Your task to perform on an android device: Play a quick video of what's cooking by OuYeah! having twenty-two thousand views and was released on July 2013 for knorr asia identity on the Vimeo app
Image 1: 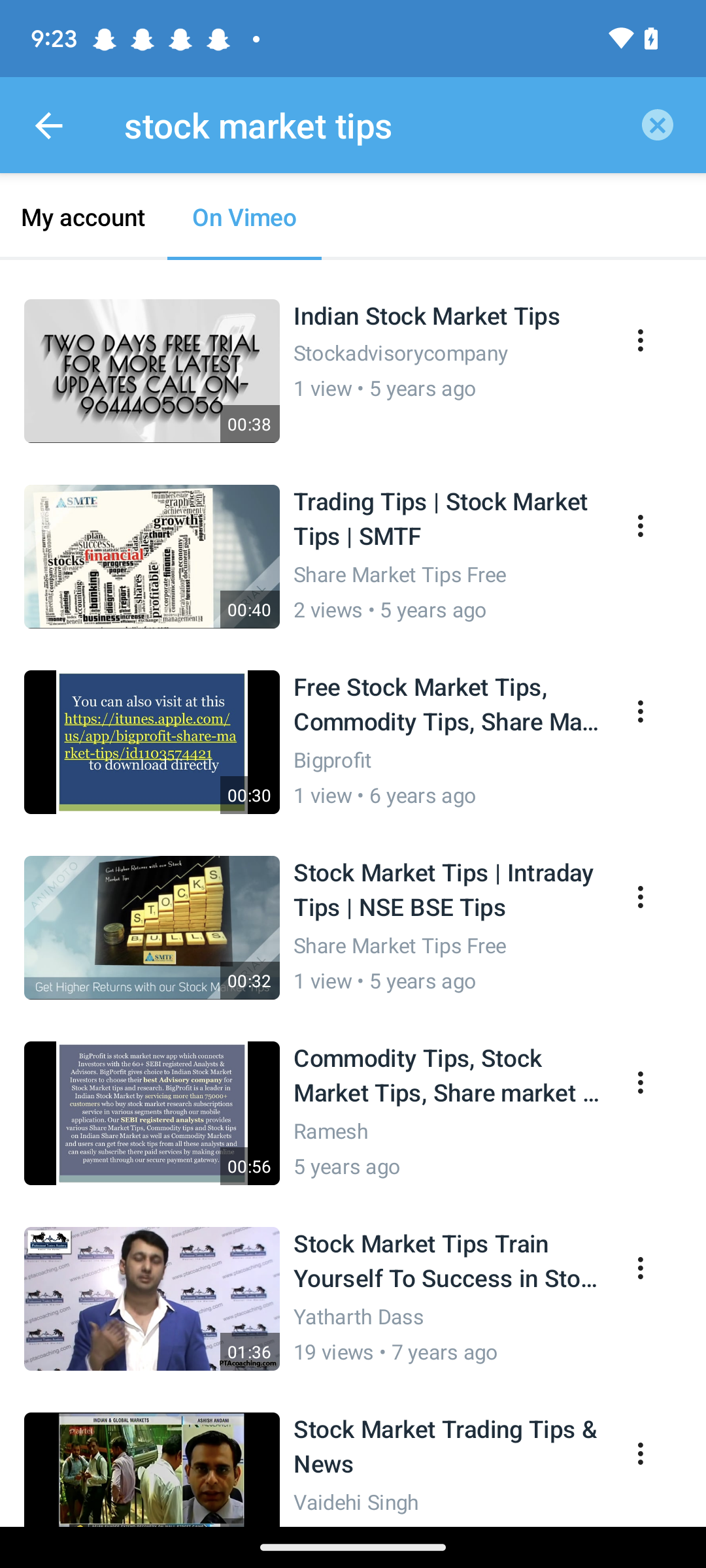
Click on the arrow icon at the top left corner of the screen.
Step 1: click (48, 125)
Image 2: 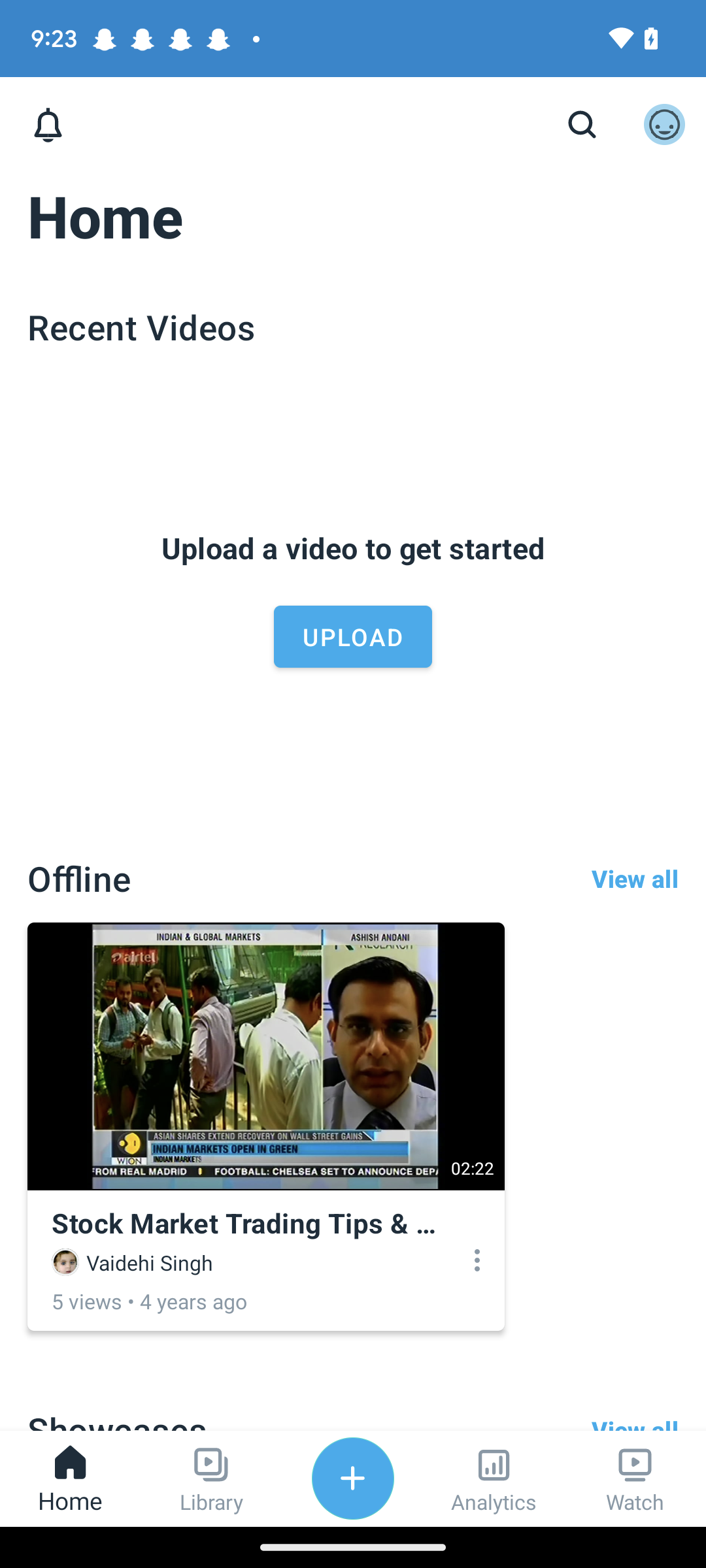
Click on watch at the bottom right corner of the screen.
Step 2: click (635, 1478)
Image 3: 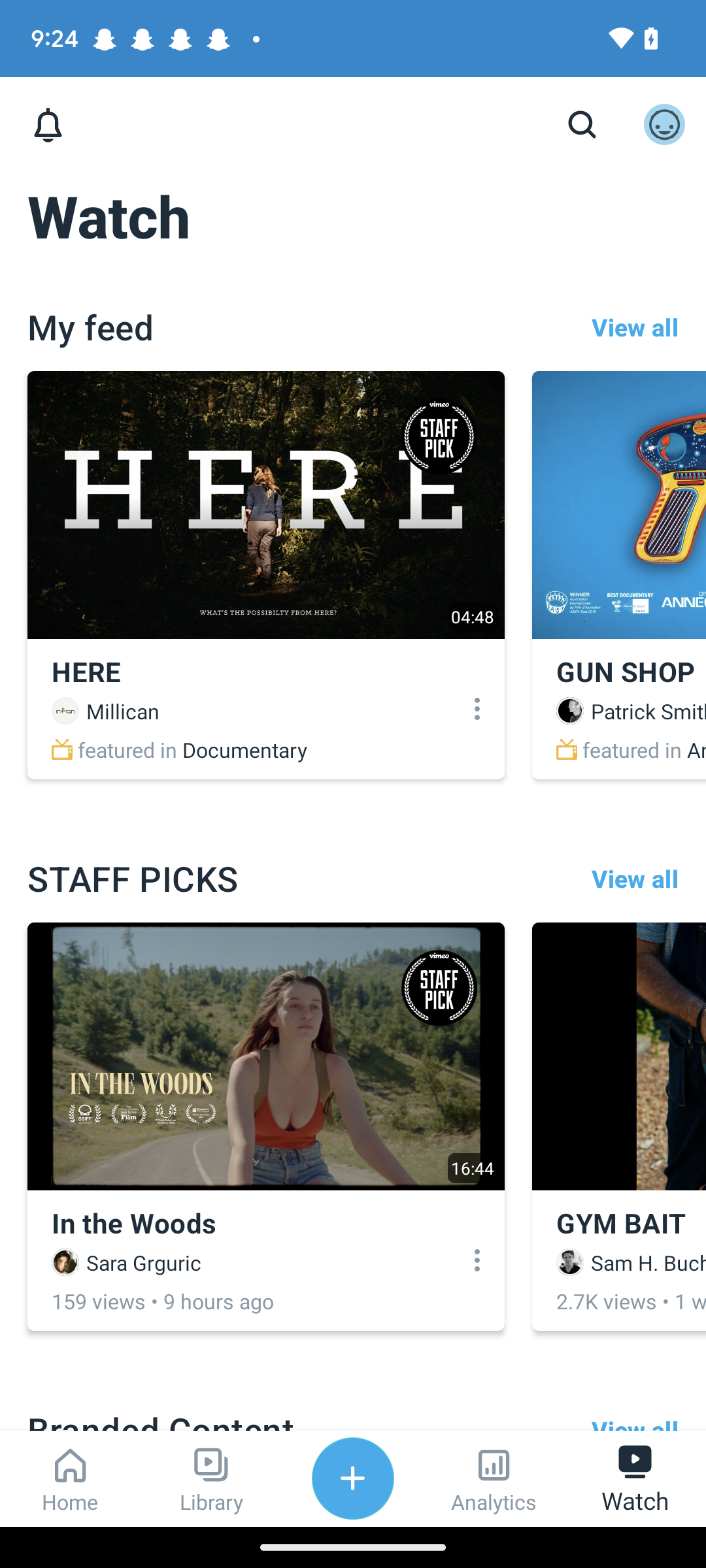
Click on the search icon at the top right side of the screen.
Step 3: click (582, 125)
Image 4: 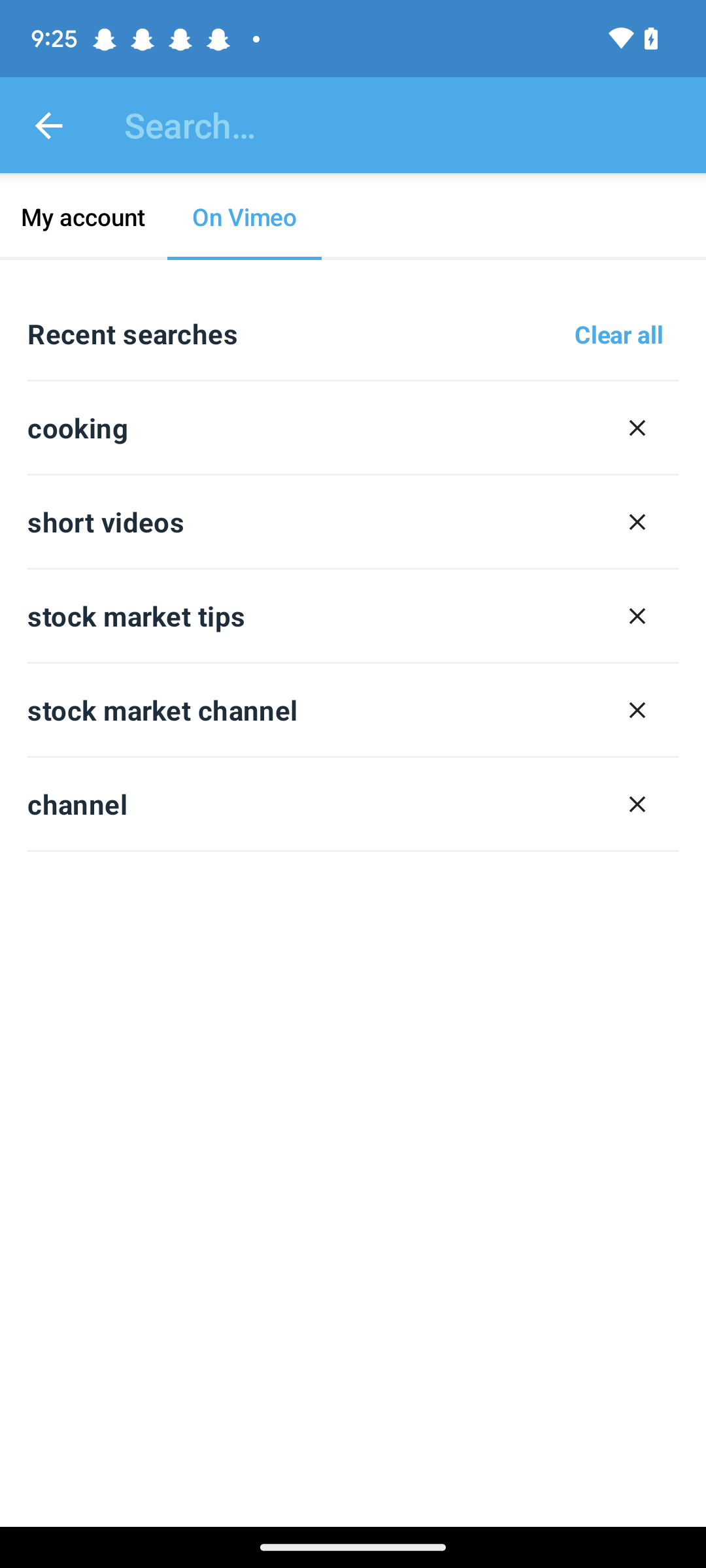
Click on Cooking in the recent searches section.
Step 4: click (78, 427)
Image 5: 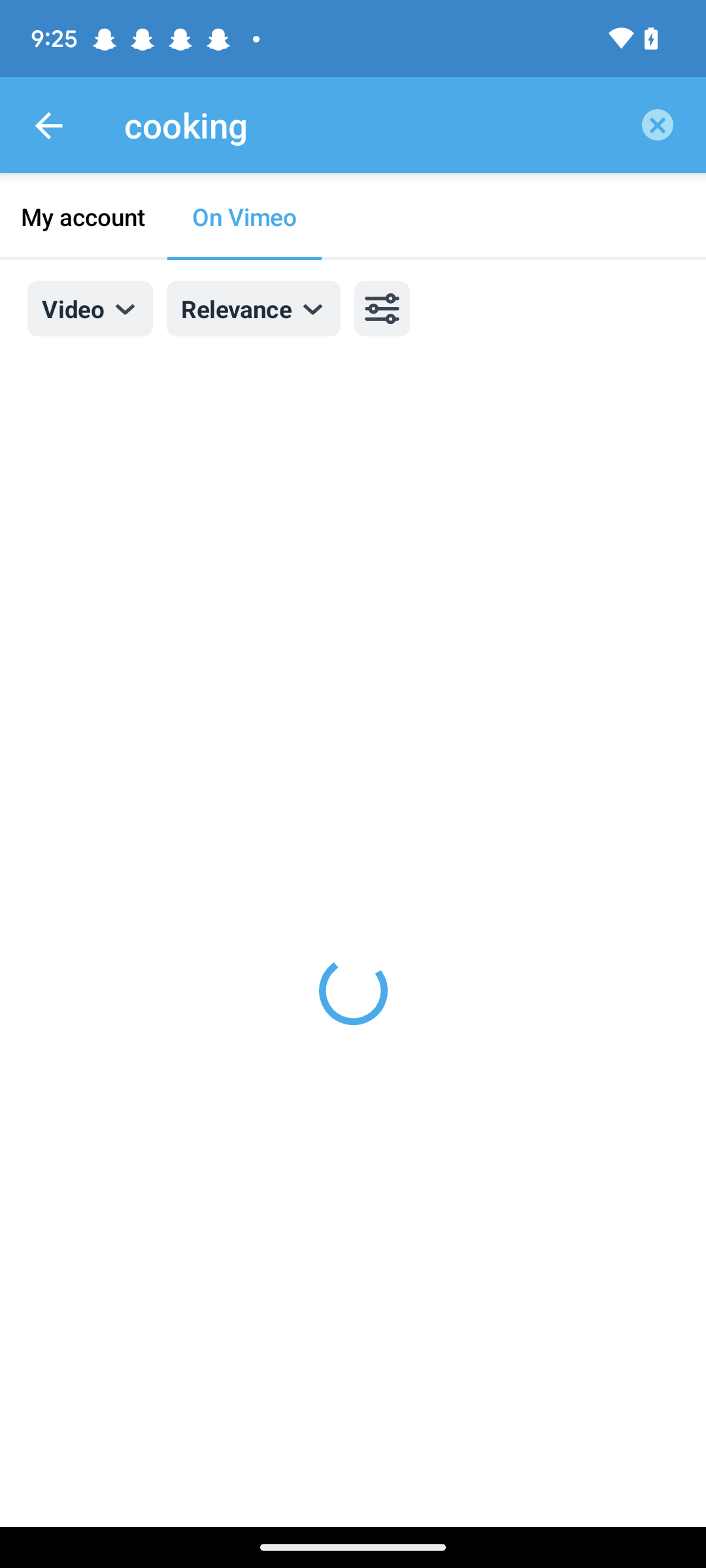
Click on Cooking in the recent searches section.
Step 5: wait
Image 6: 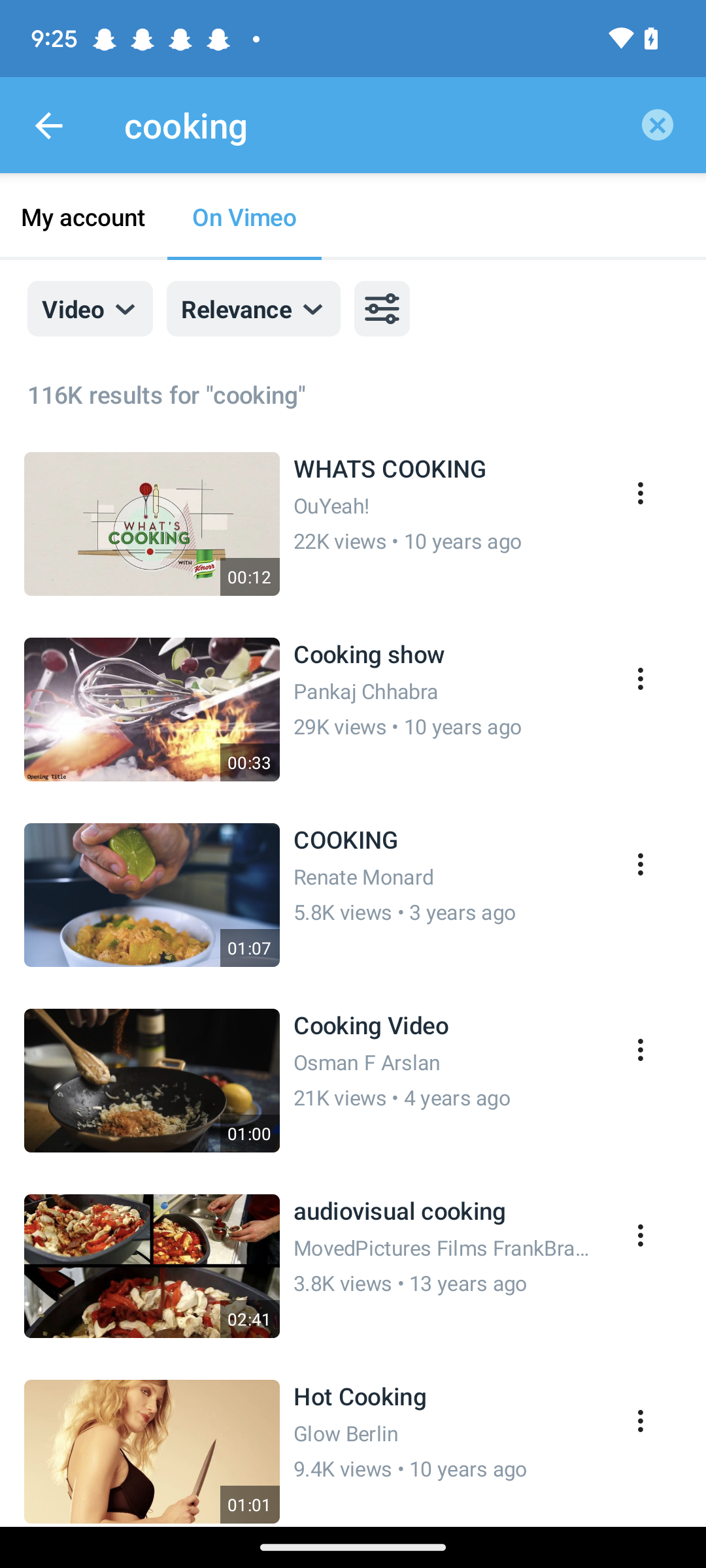
Click on the first video at the top of the screen.
Step 6: click (218, 527)